Your task to perform on an android device: Open the Etsy app and search for Sports artwork 
Image 0: 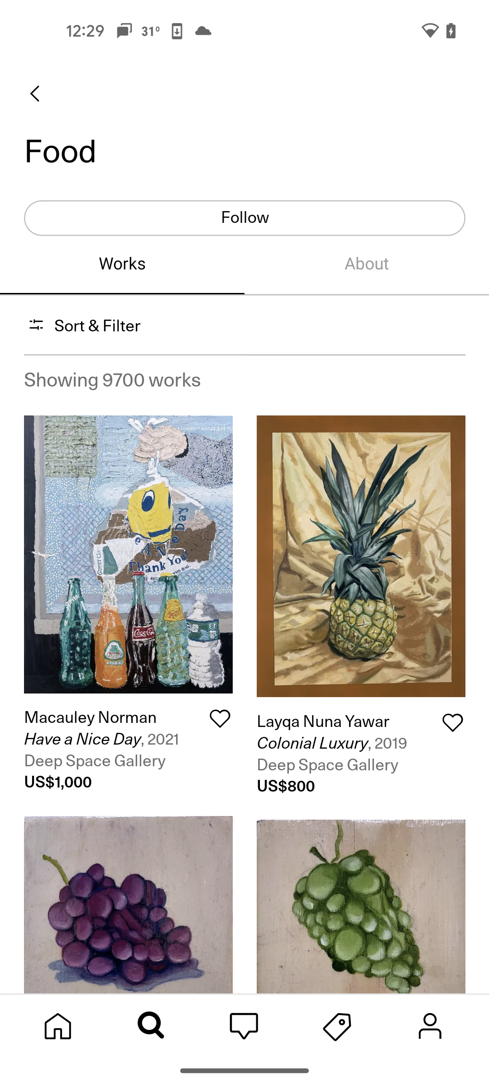
Step 0: open app "Etsy"
Image 1: 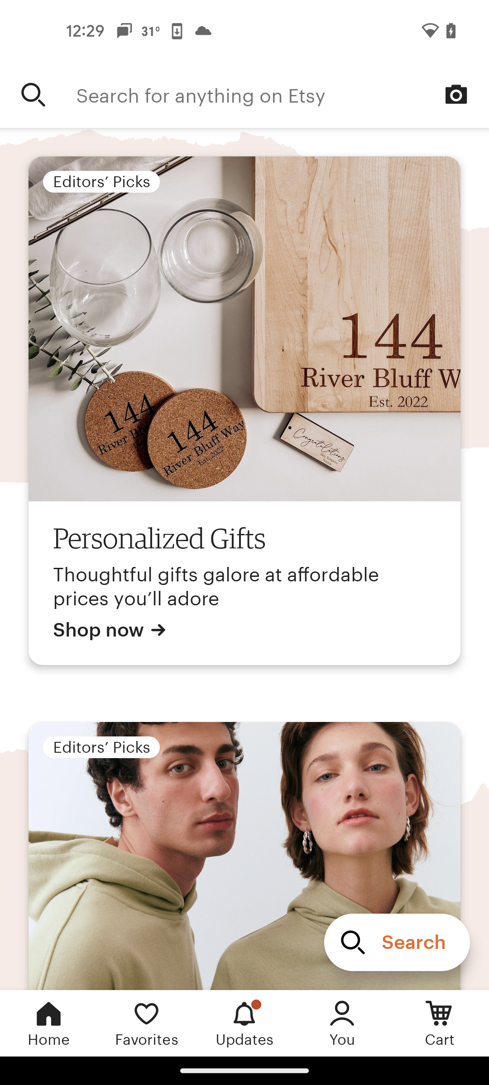
click on the search bar
Step 1: click (283, 94)
Image 3: 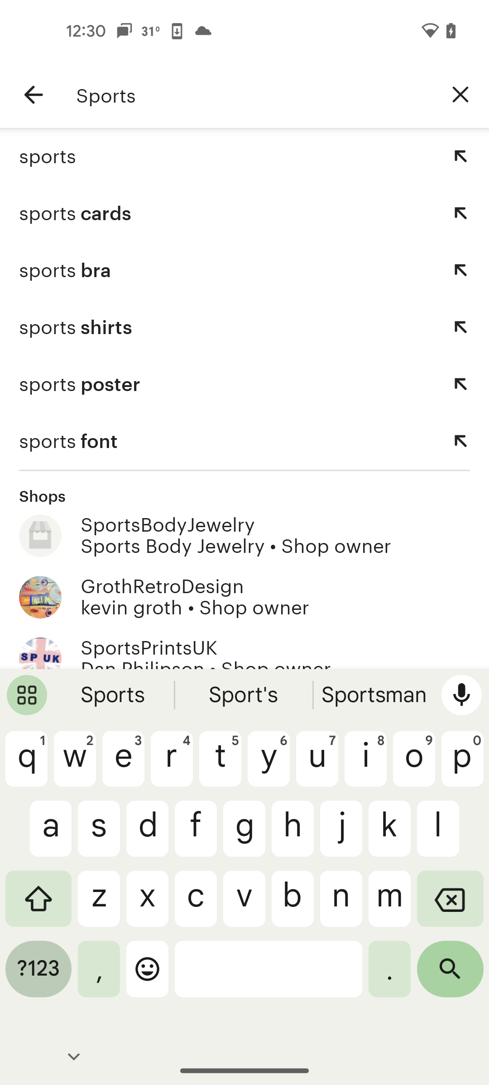
select first search result
Step 3: click (225, 156)